Your task to perform on an android device: In the home workout app, share my shoulder and back beginner intermediate workout progress with dbwscratch.test.id4@gmail.com.
Image 0: 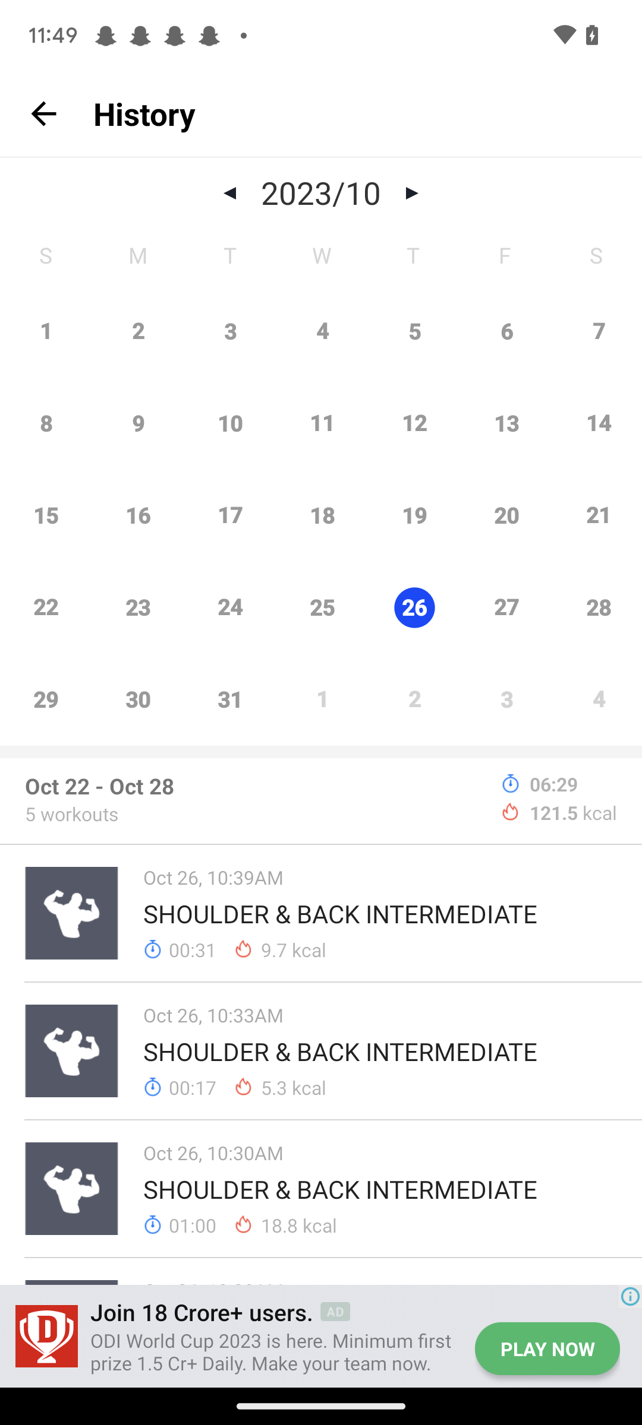
Click on the arrow icon at the top left side of the screen.
Step 0: click (43, 113)
Image 1: 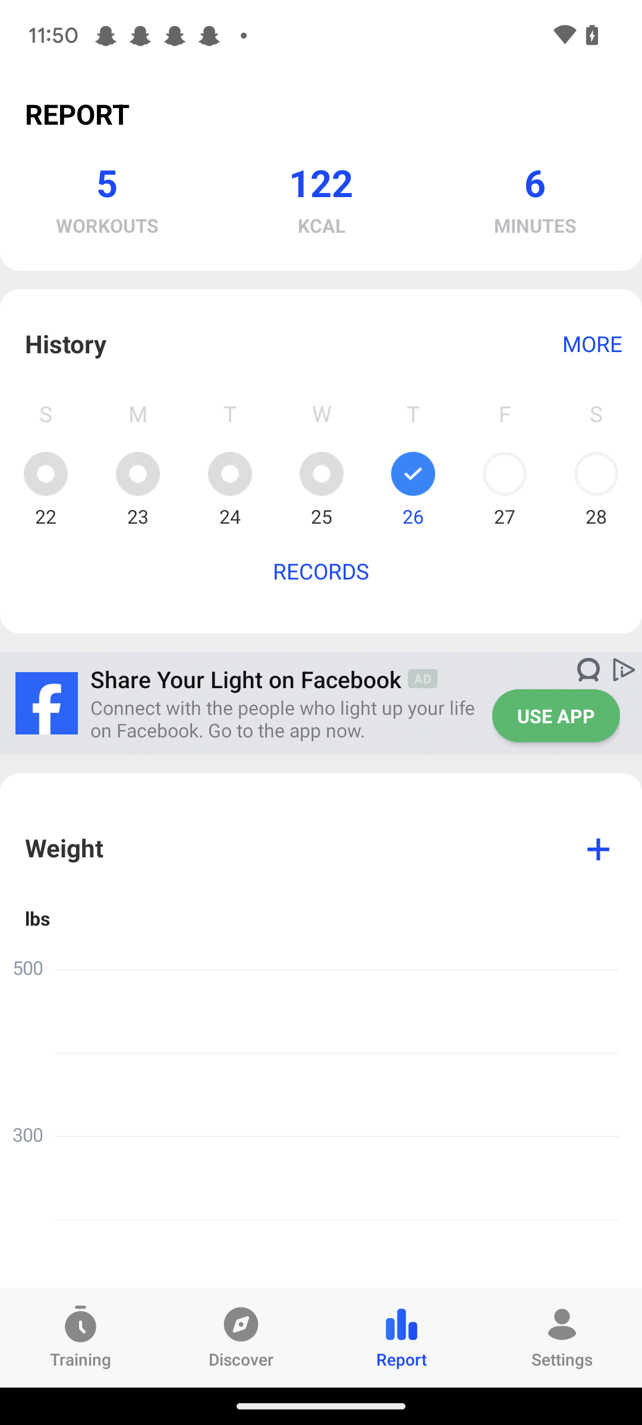
Click on settings at the bottom right corner of the screen.
Step 1: click (564, 1337)
Image 2: 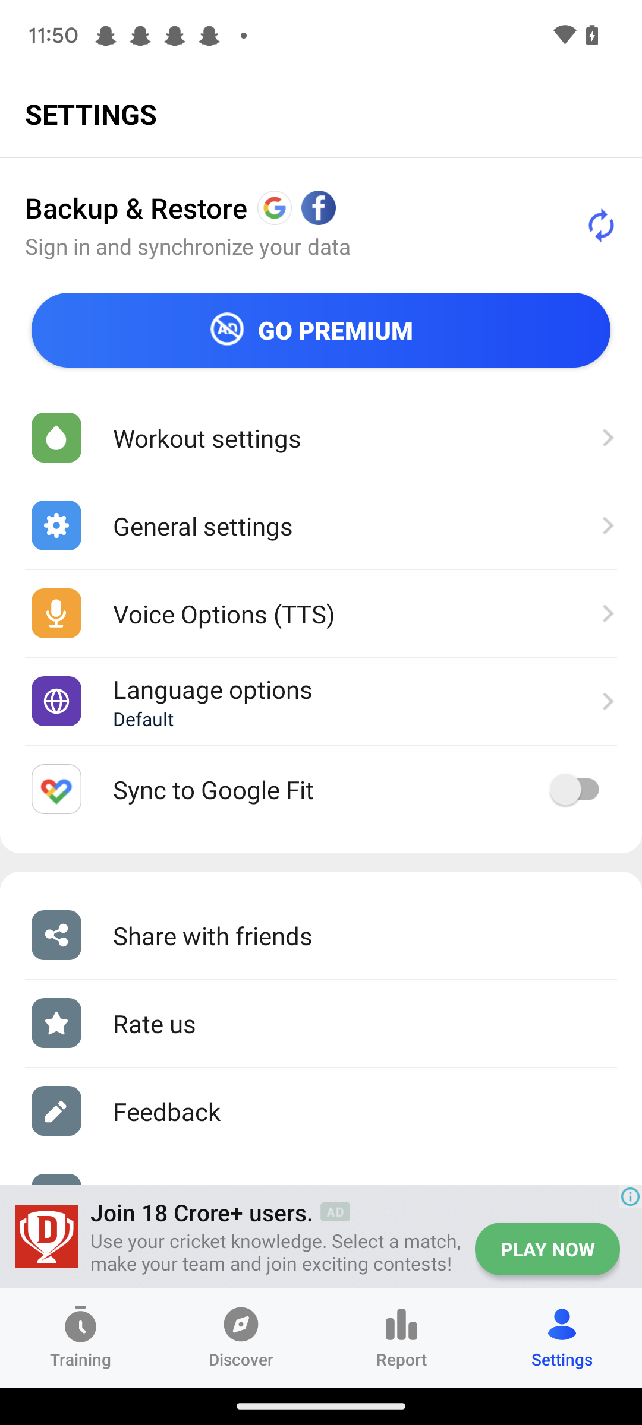
Click on share with friends in the middle left side of the screen.
Step 2: click (105, 943)
Image 3: 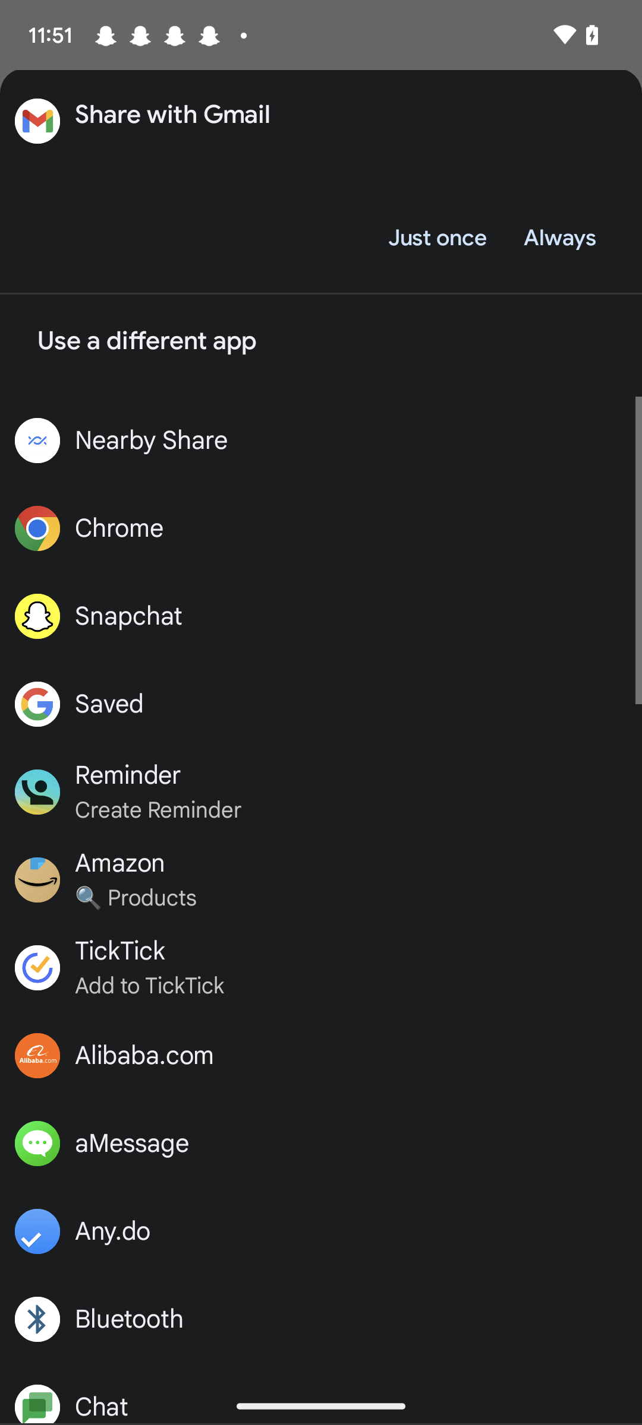
Click on Just once at the top right side of the screen.
Step 3: click (436, 238)
Image 4: 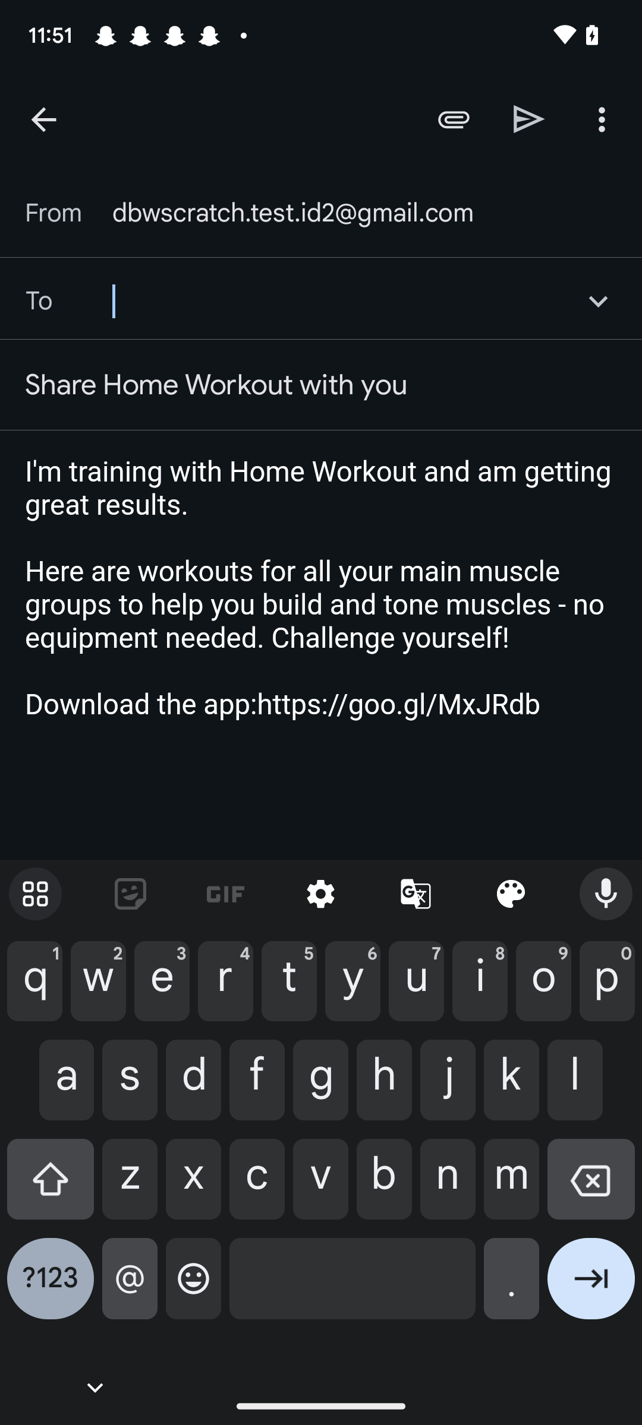
Type dbwscratch.test.id4@gmail.com in the text field.
Step 4: type "dbwscratch.test.id4@gmail.com"
Image 5: 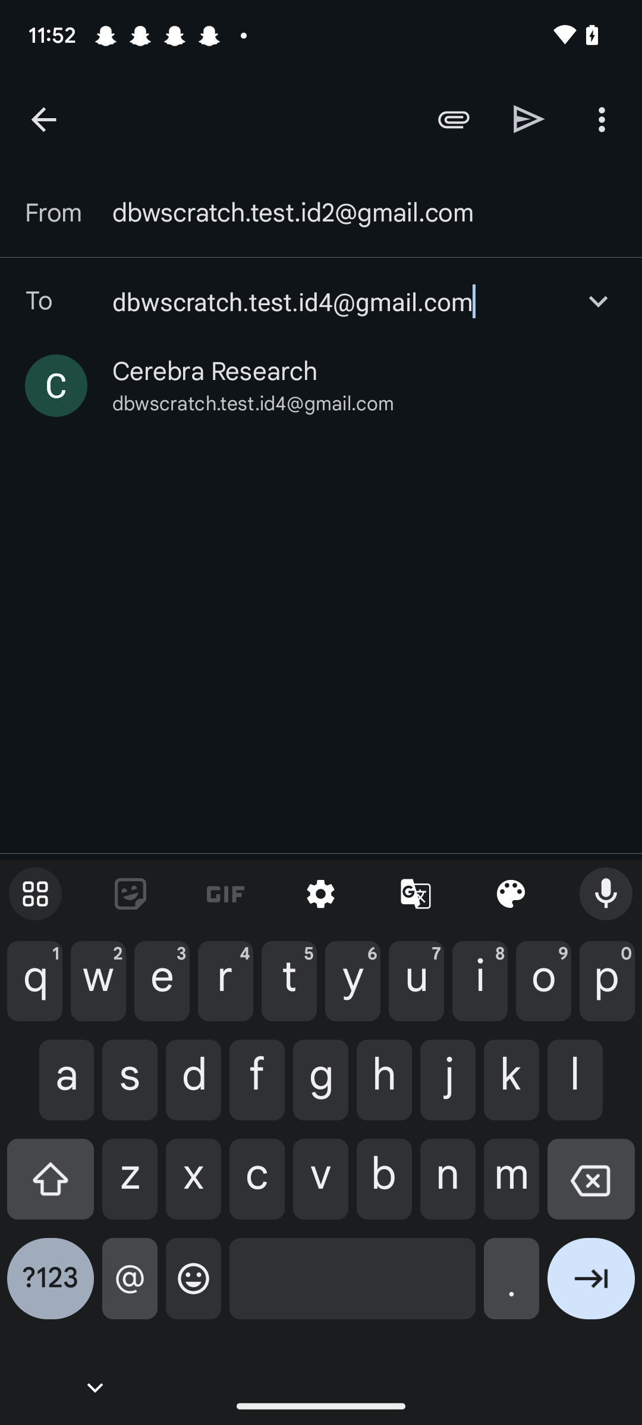
Click on send icon at the top right side of the screen.
Step 5: click (529, 119)